Your task to perform on an android device: Compare the costs that different retailers are willing to charge for the same type of nike dunk low cacao shoes
Image 0: 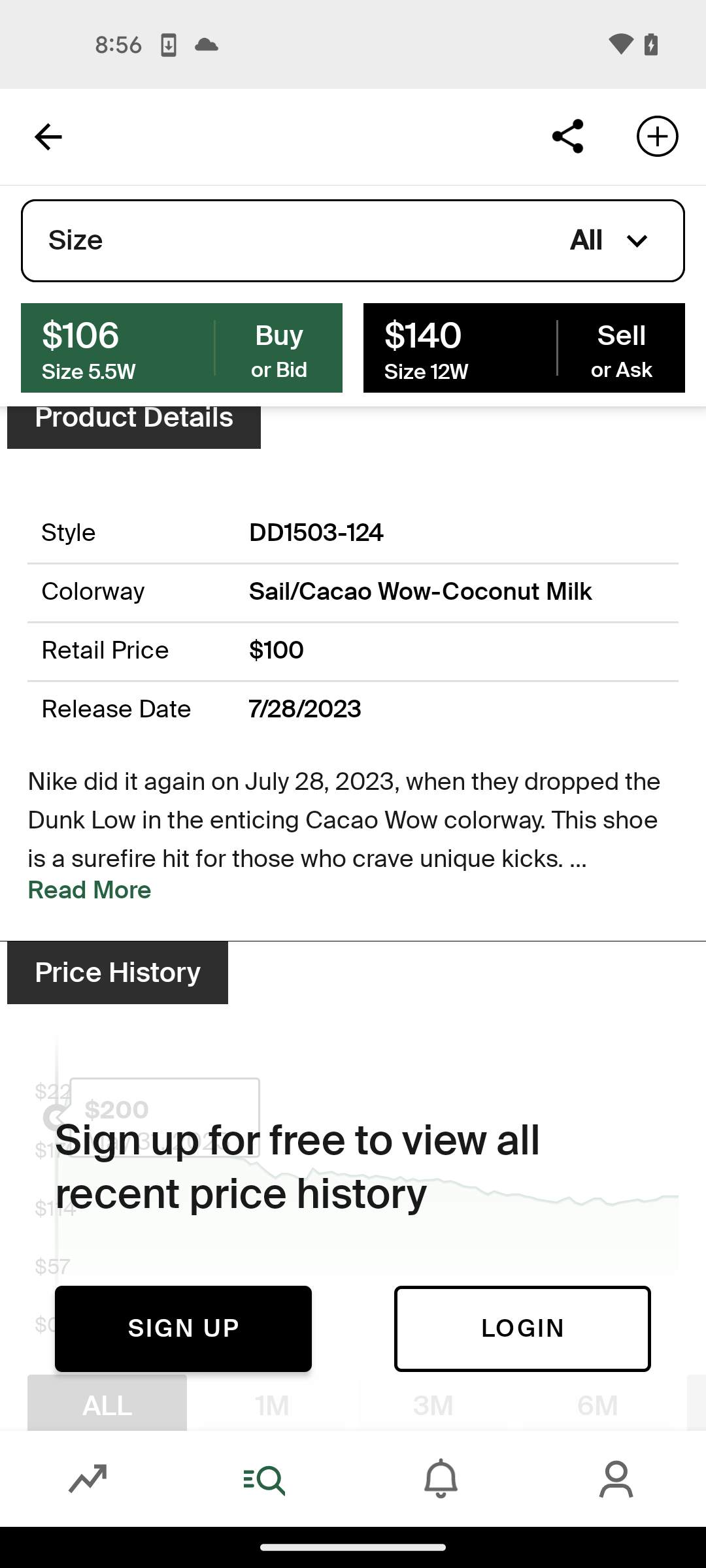
Swipe down to view the related product to compare
Step 0: scroll up
Image 1: 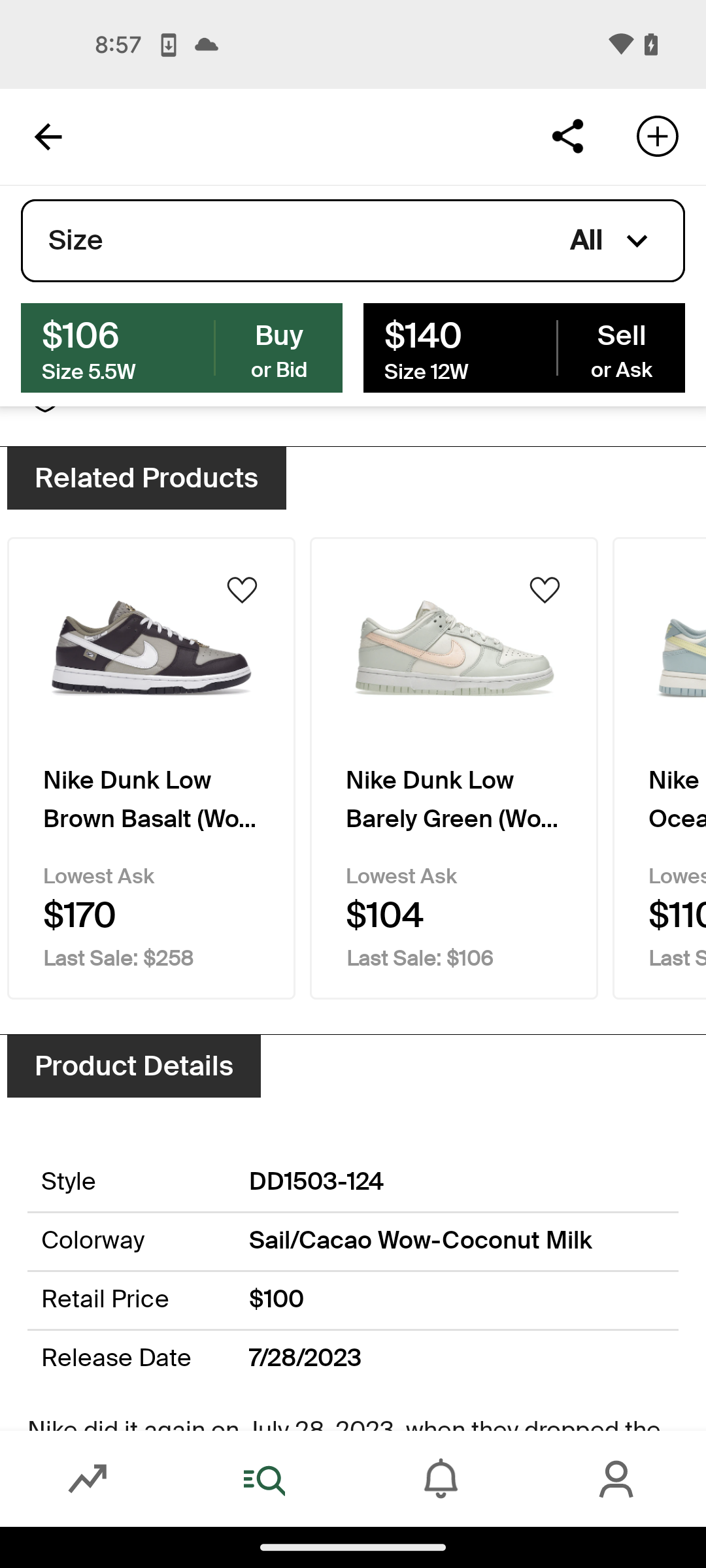
Swipe left to view more
Step 1: scroll right
Image 2: 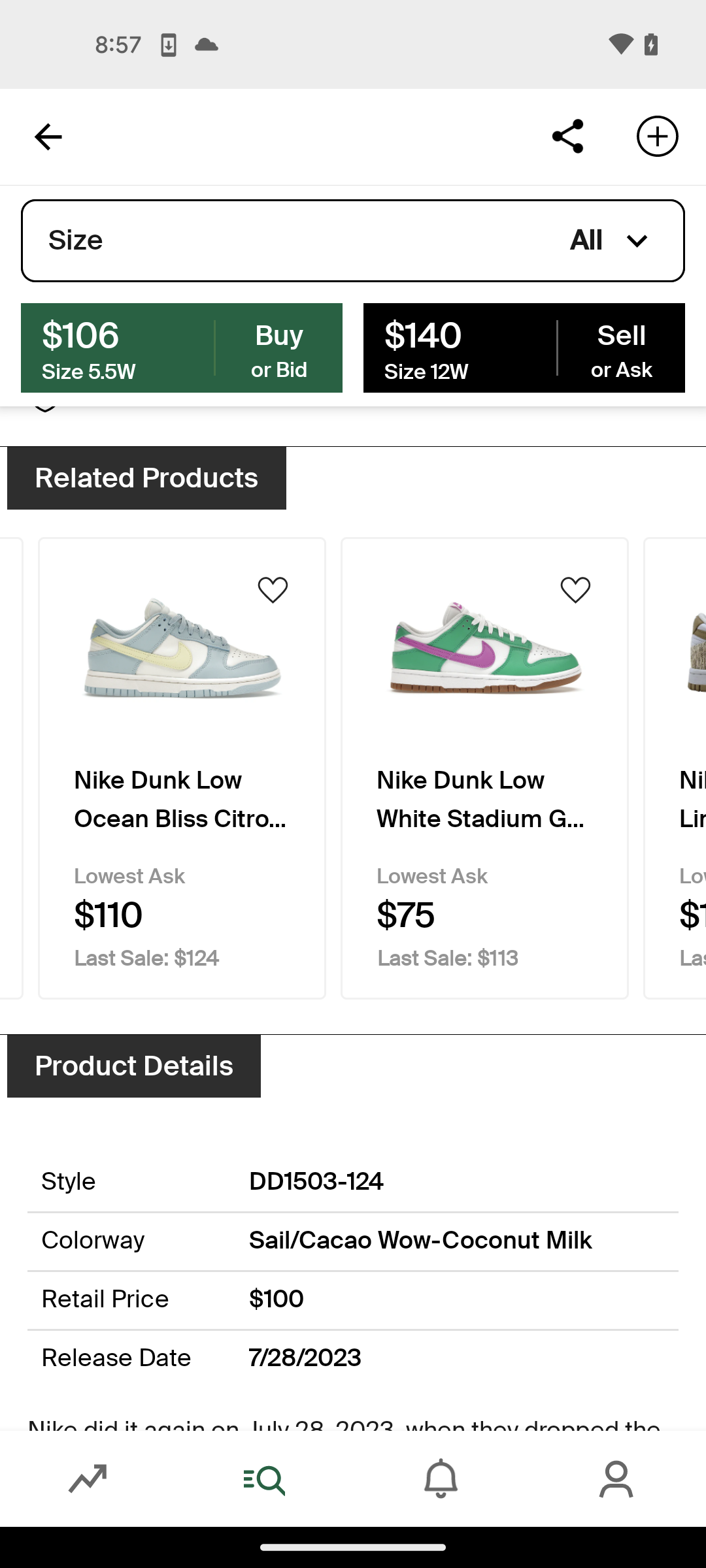
Swipe left to view more
Step 2: scroll right